Your task to perform on an android device: Open the Etsy app and Add Modern farmhouse painting to the cart then Add boho decor to the cart
Image 0: 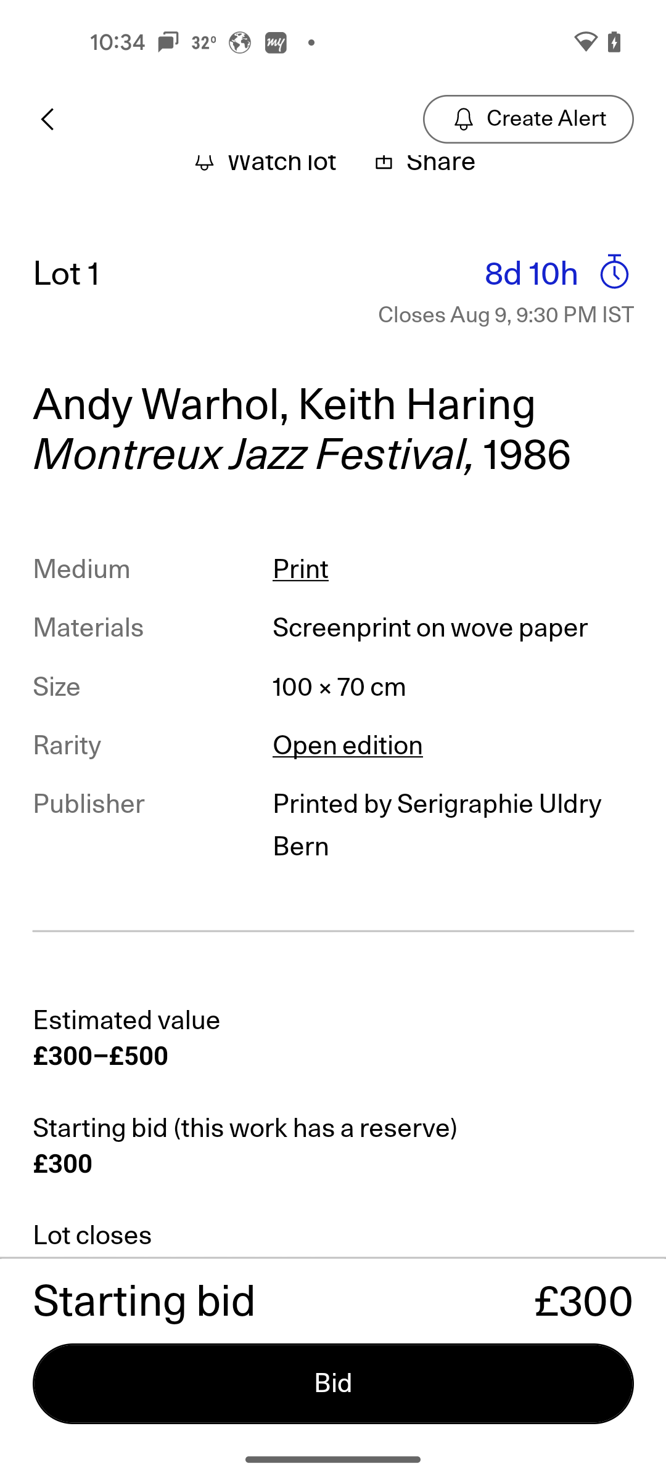
Open the Etsy app
Step 0: open app "Etsy"
Image 1: 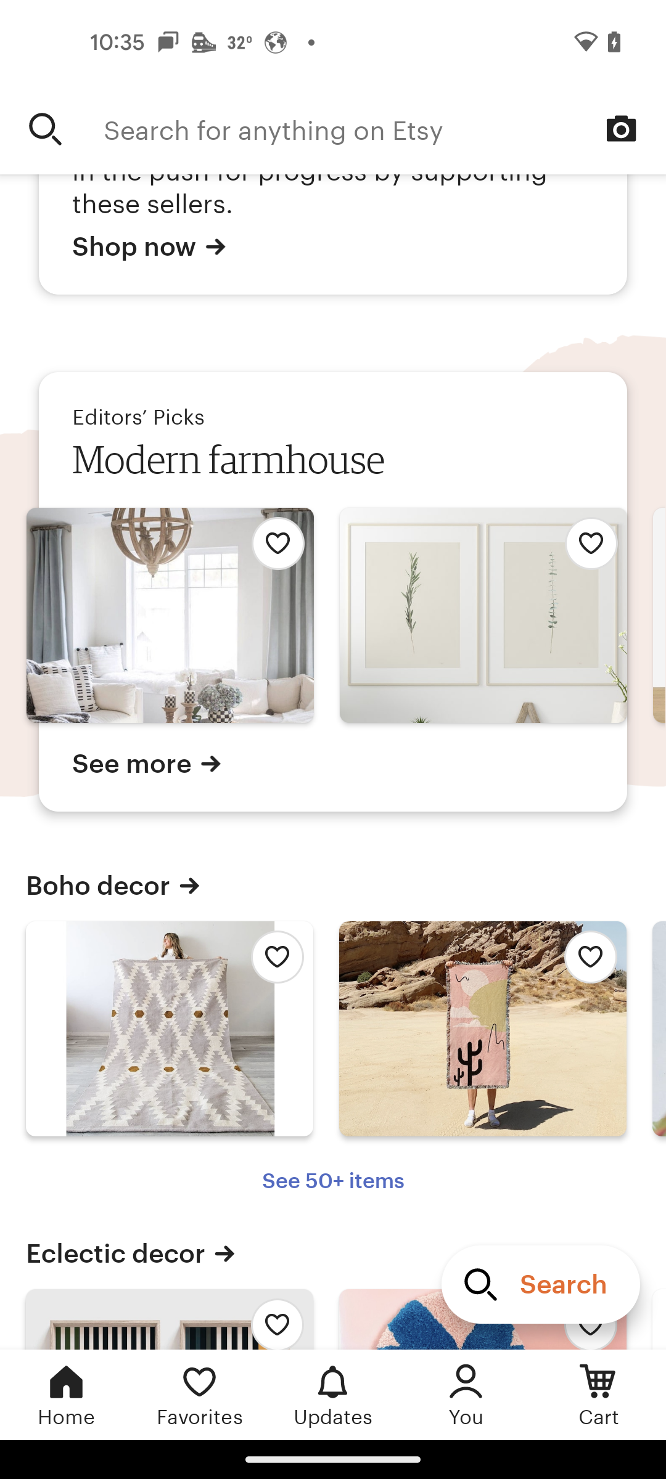
click on modern farmhouse painting
Step 1: click (228, 462)
Image 2: 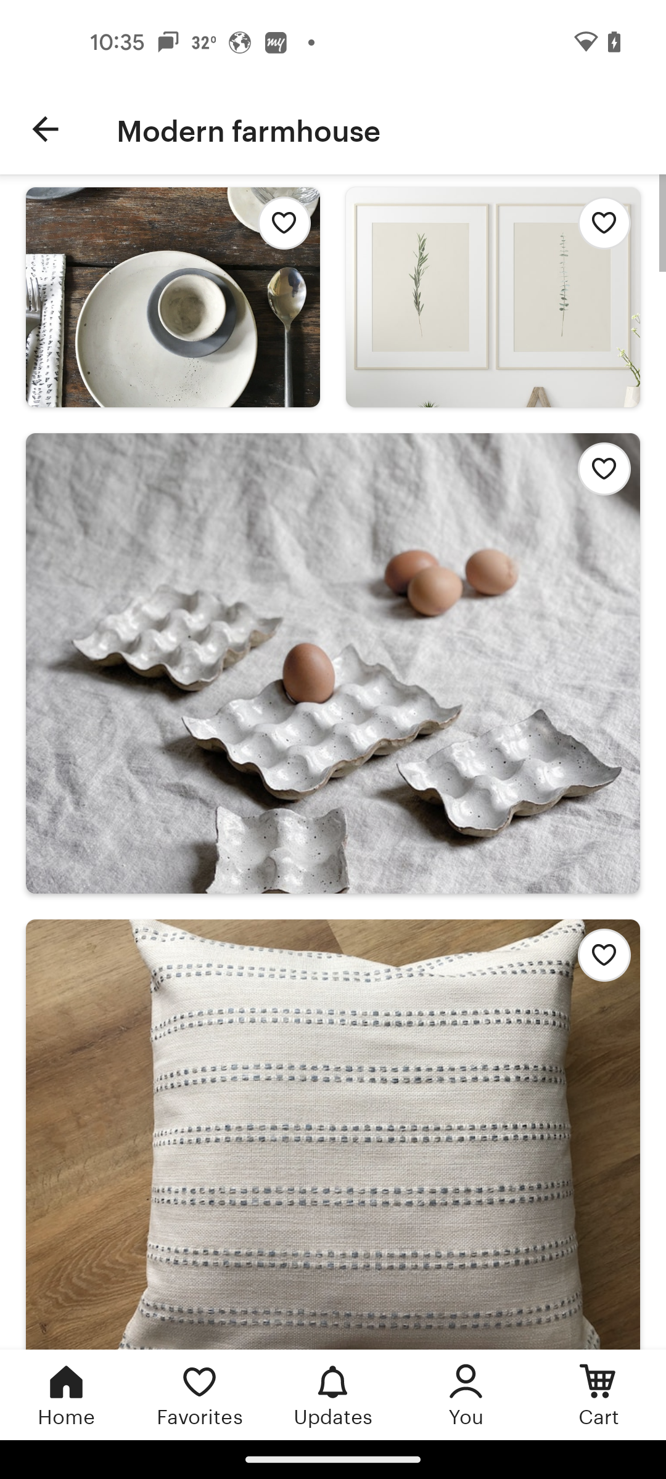
select first painting
Step 2: click (173, 297)
Image 3: 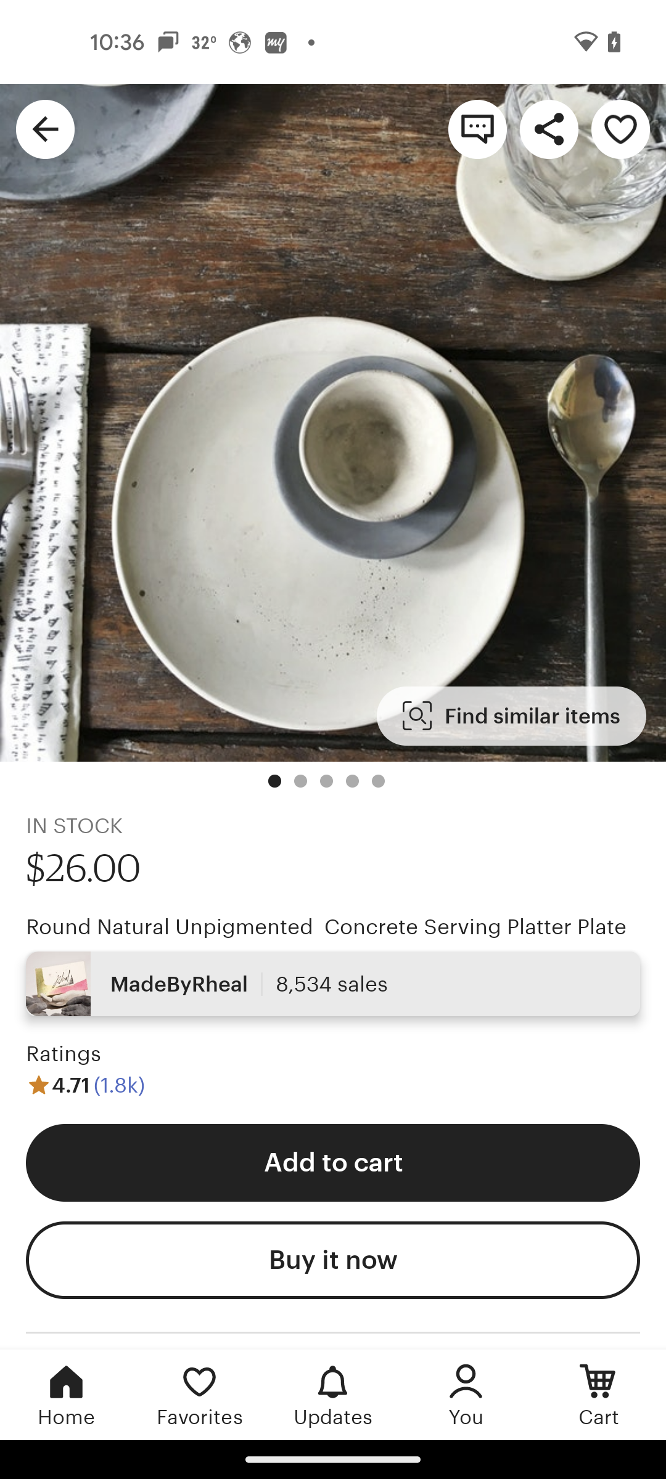
click on add to cart
Step 3: click (333, 1162)
Image 4: 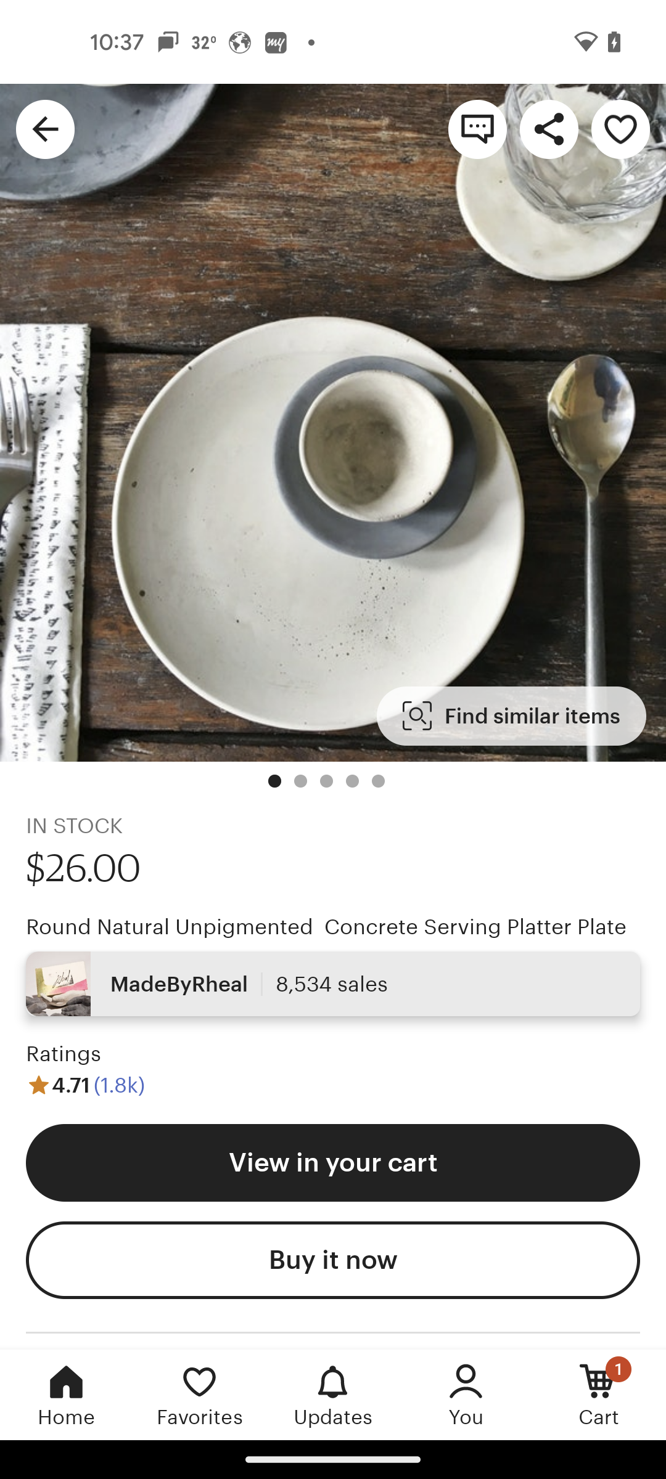
go back
Step 4: press back button
Image 5: 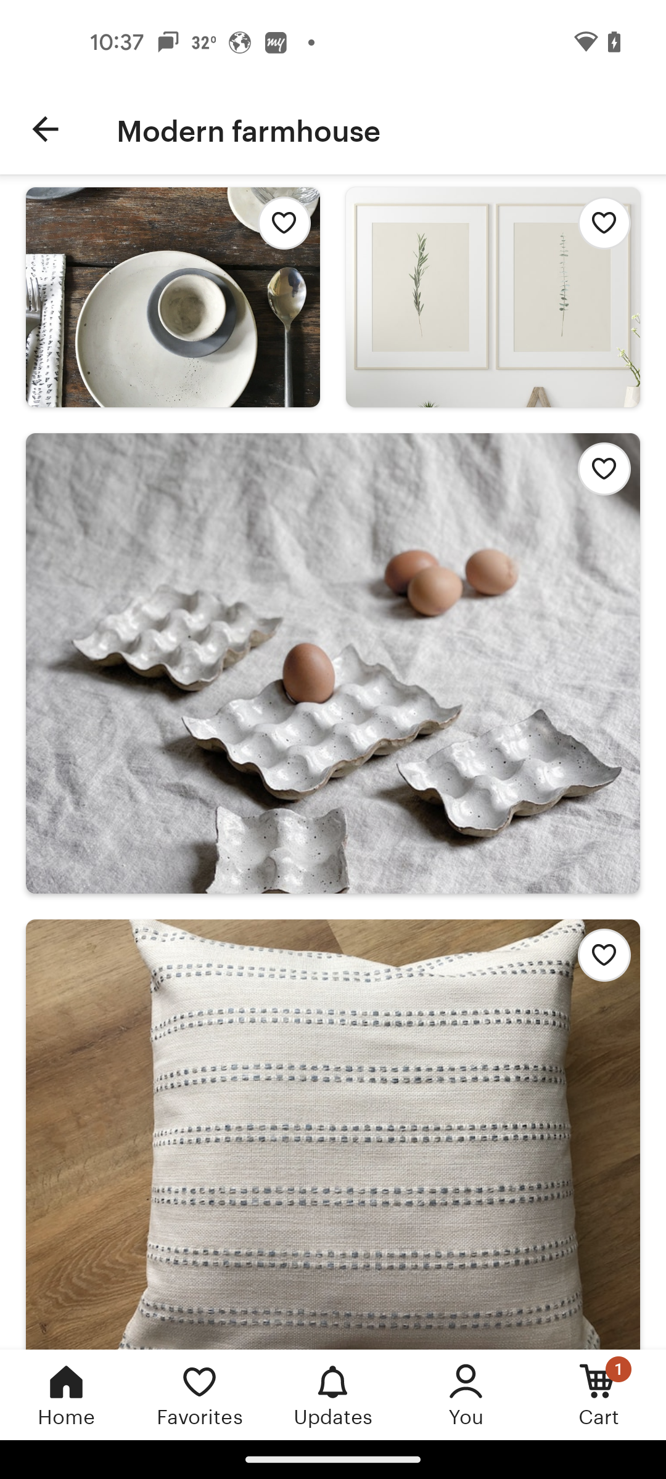
go back
Step 5: press back button
Image 6: 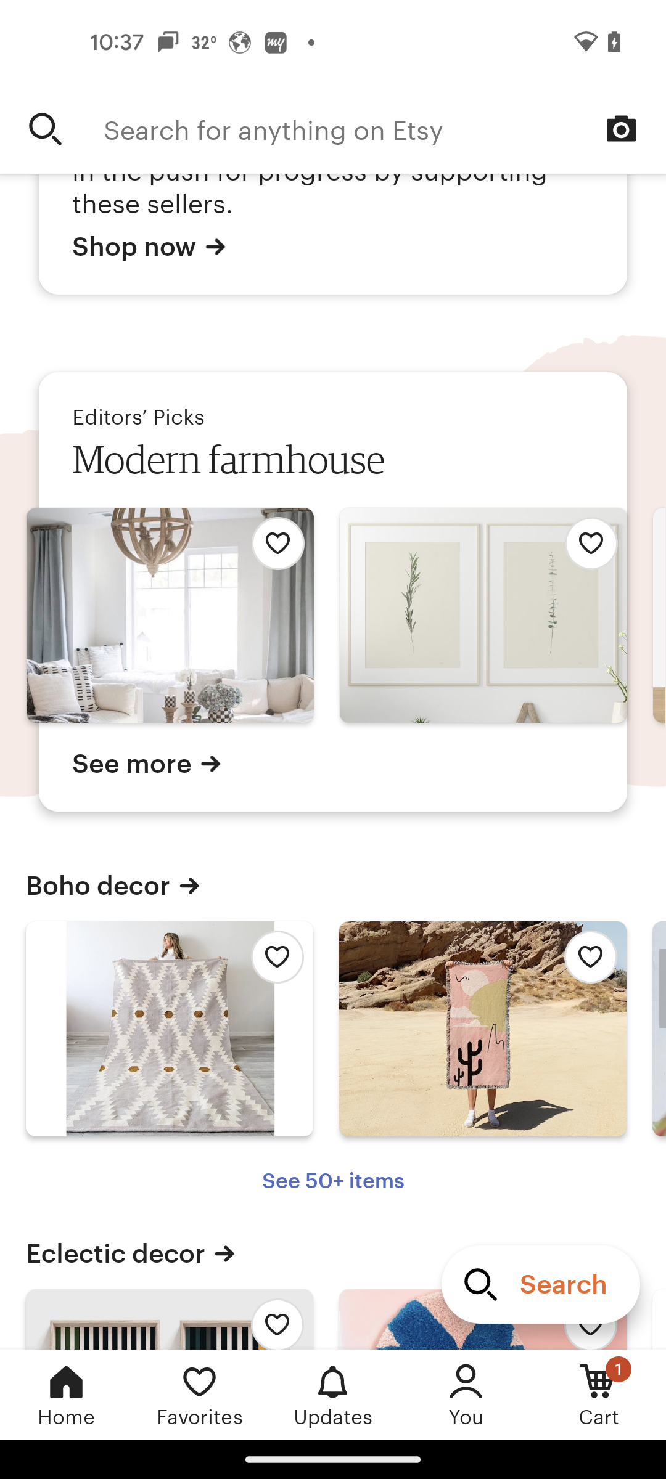
click on Boho decor
Step 6: click (117, 886)
Image 7: 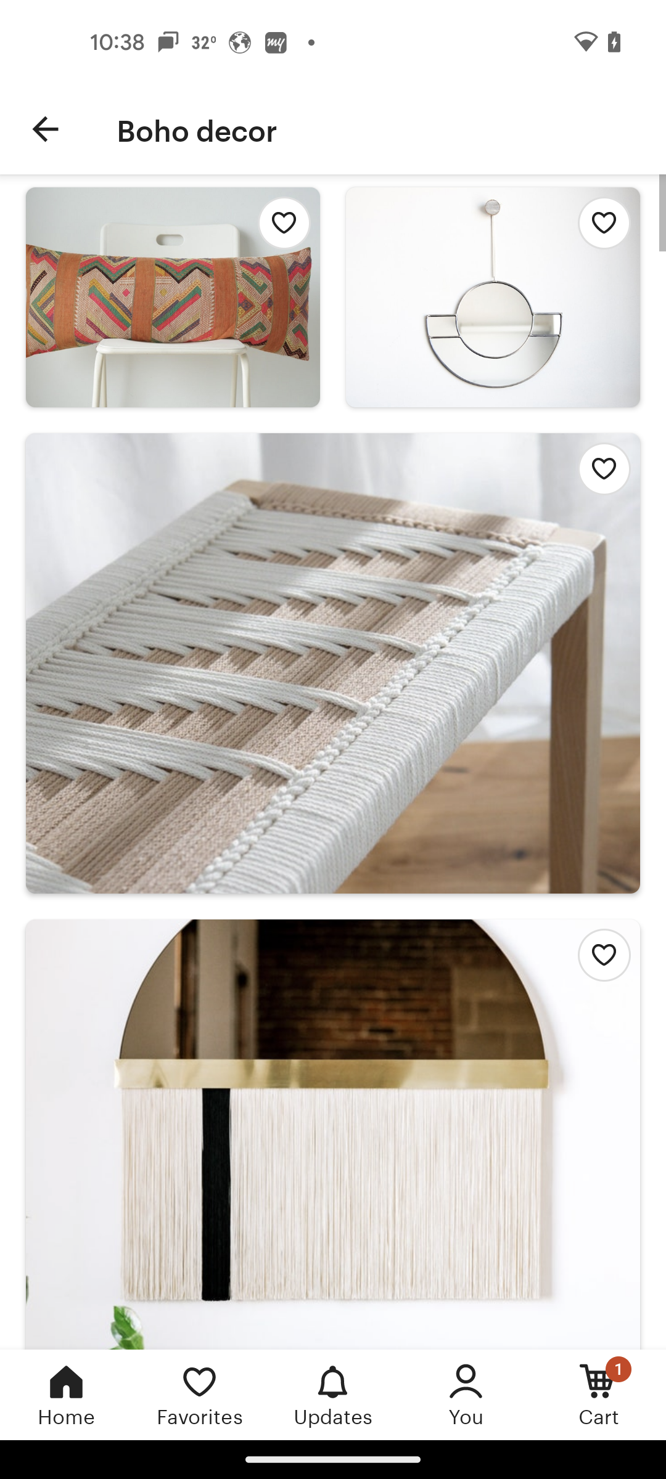
select first painting
Step 7: click (173, 297)
Image 8: 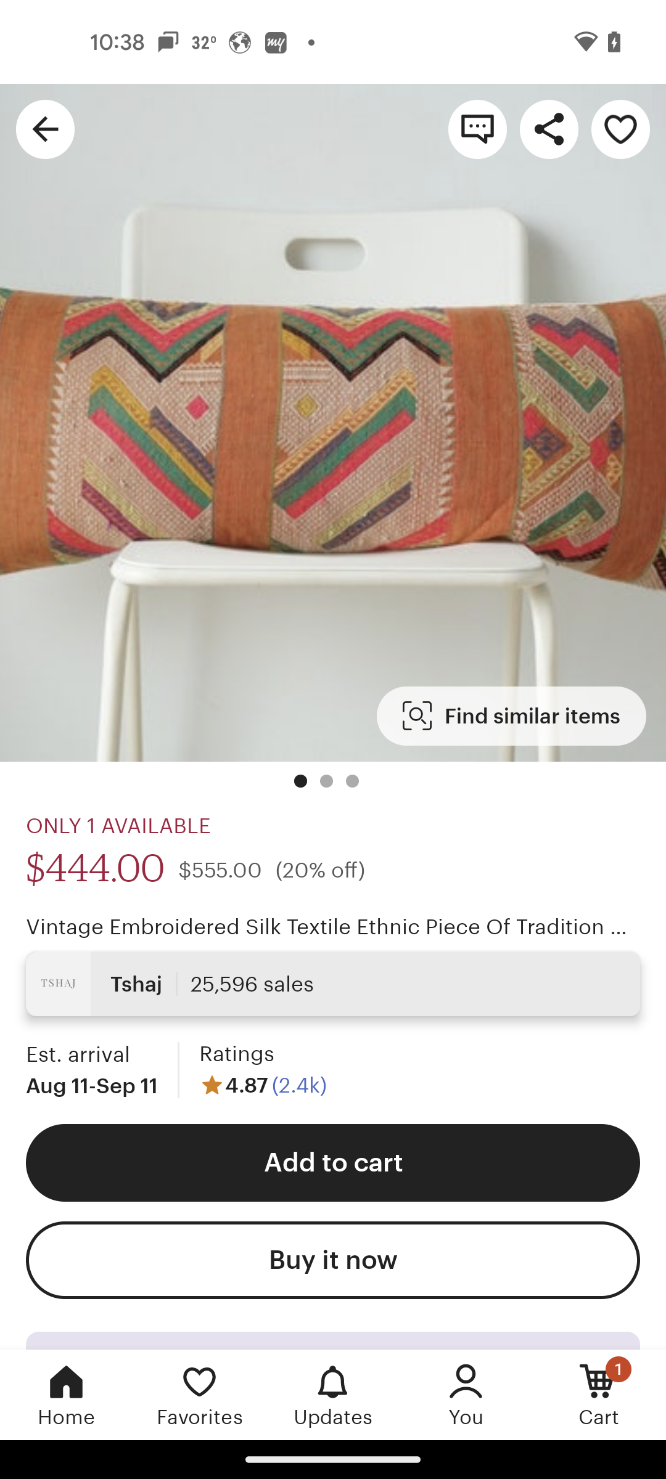
click on add to cart
Step 8: click (333, 1162)